Your task to perform on an android device: I want to search for the words "decision sciences" in this book.
Image 0: 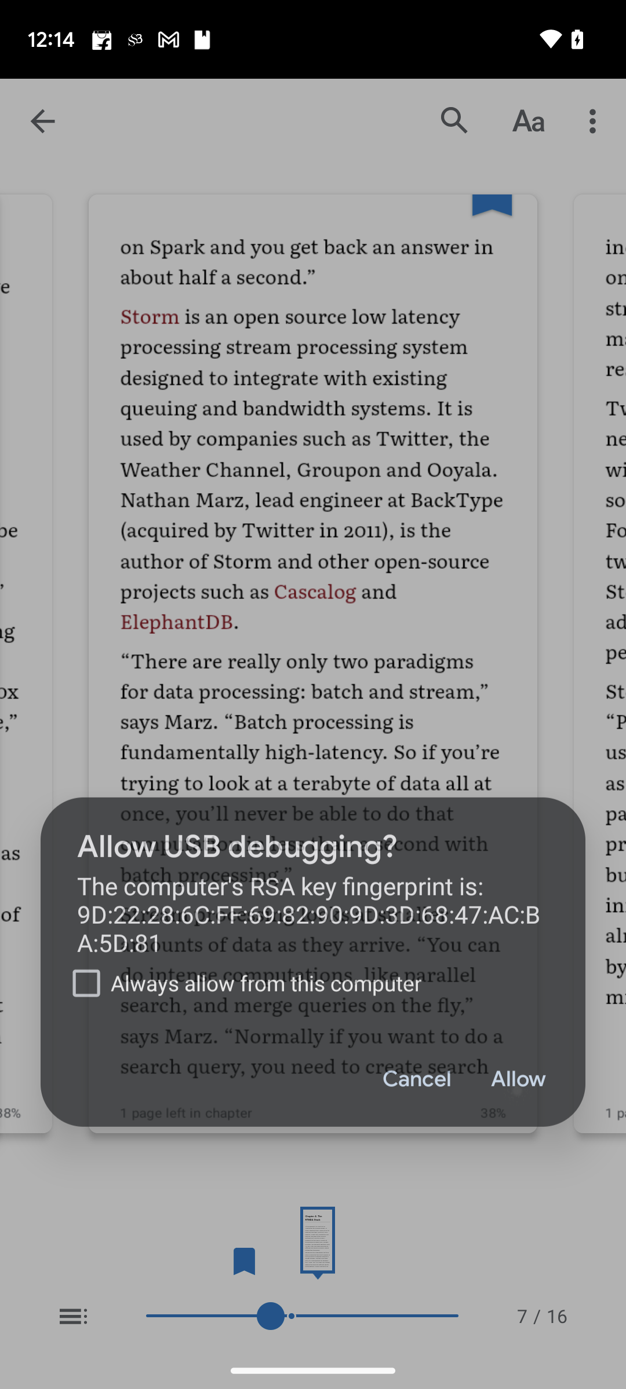
Step 0: wait
Image 1: 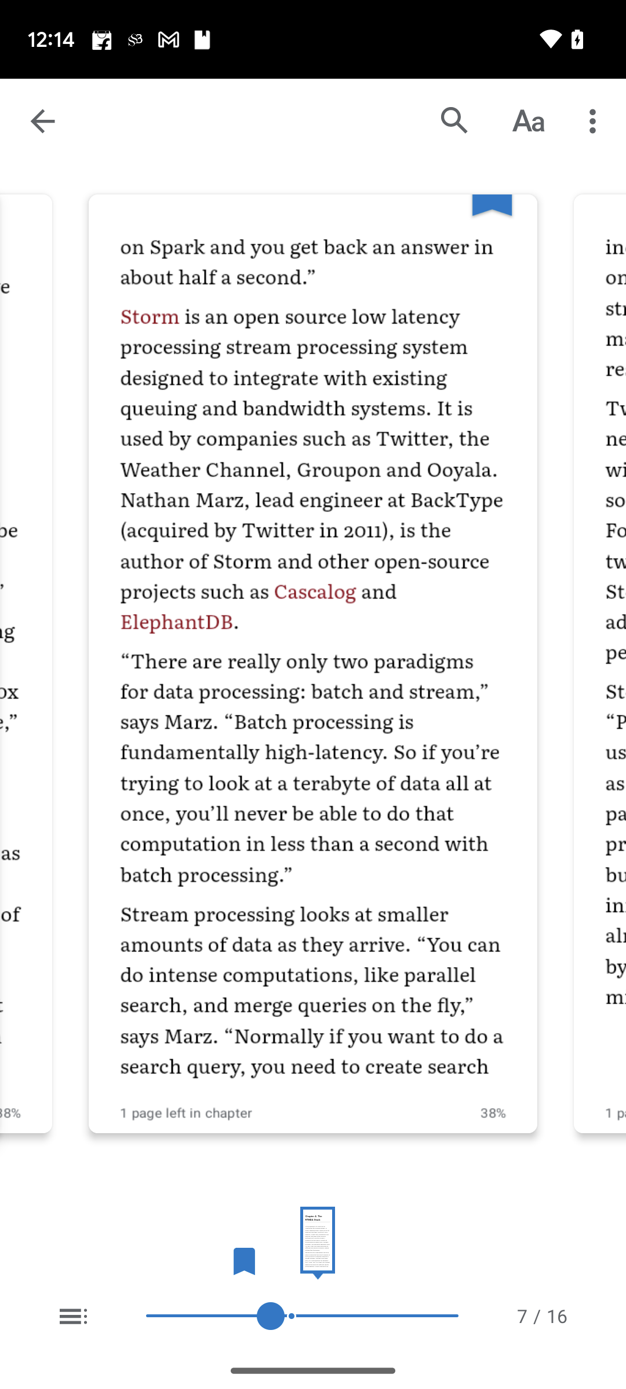
Click on the search icon on the top of the screen.
Step 1: click (454, 121)
Image 2: 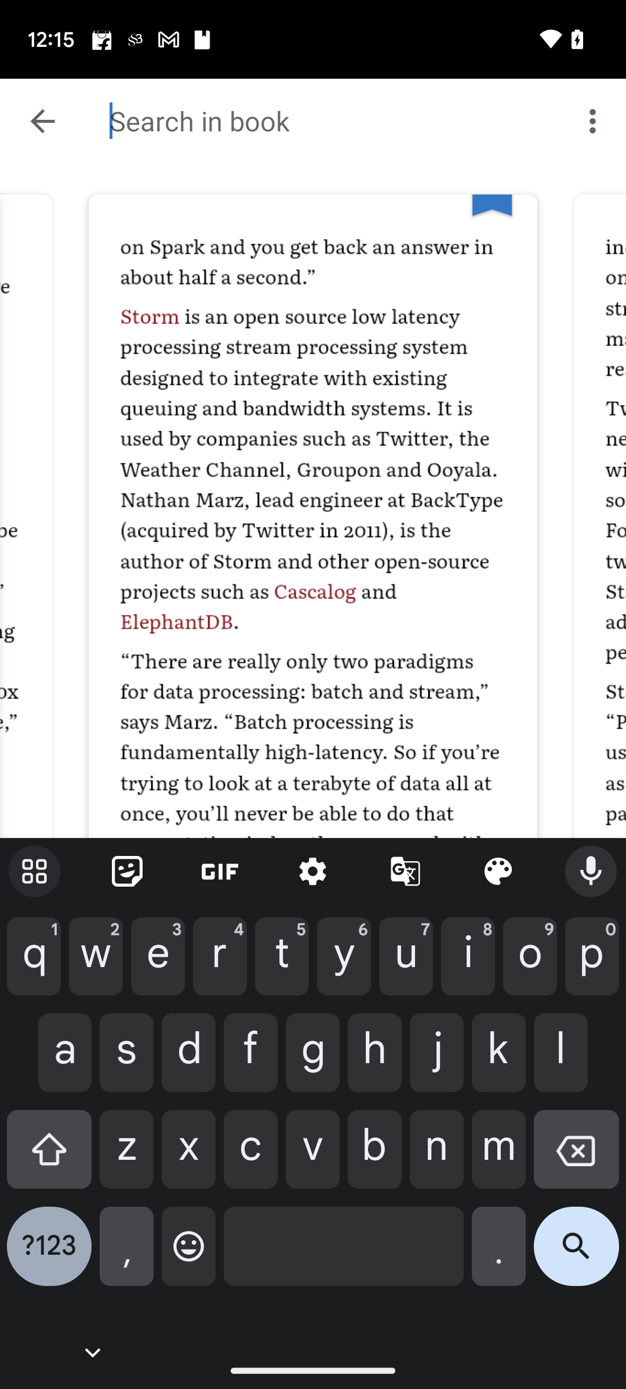
Type Decision sciences in the search bar.
Step 2: type "decision sciences"
Image 3: 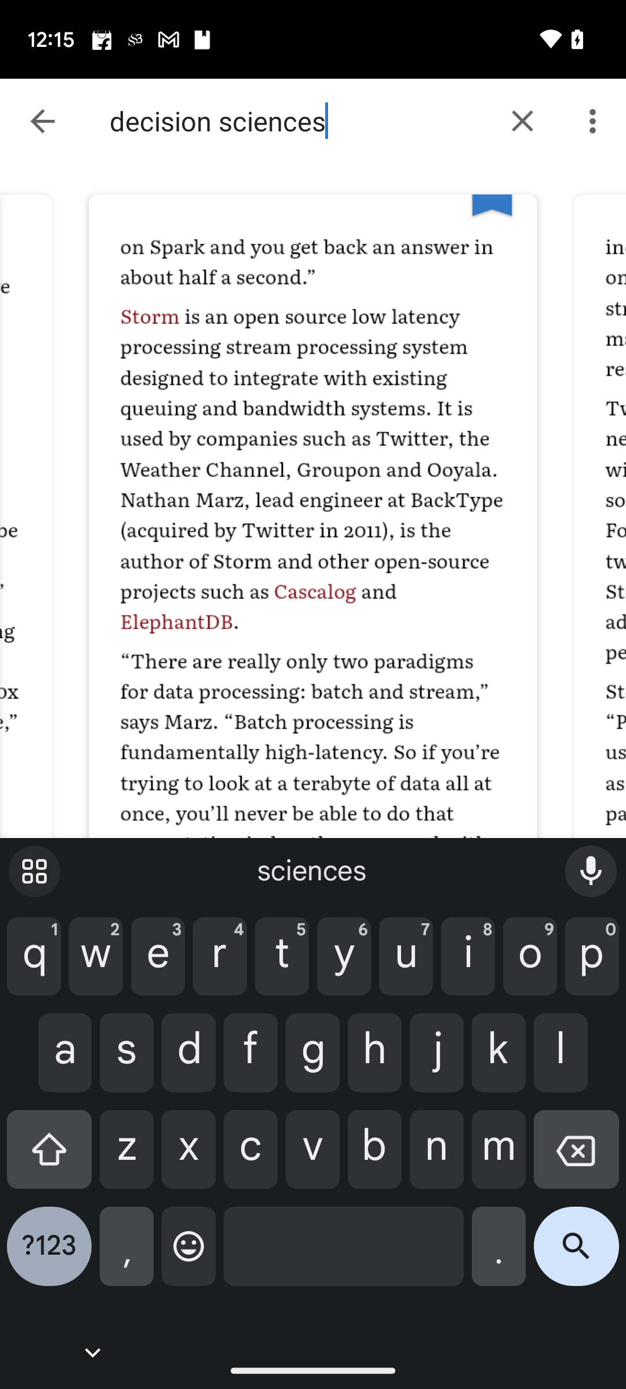
Click on the search icon on the keyboard.
Step 3: click (576, 1255)